Your task to perform on an android device: set the navigation to ASF Insignia Sez & check the traffic status on the route
Image 0: 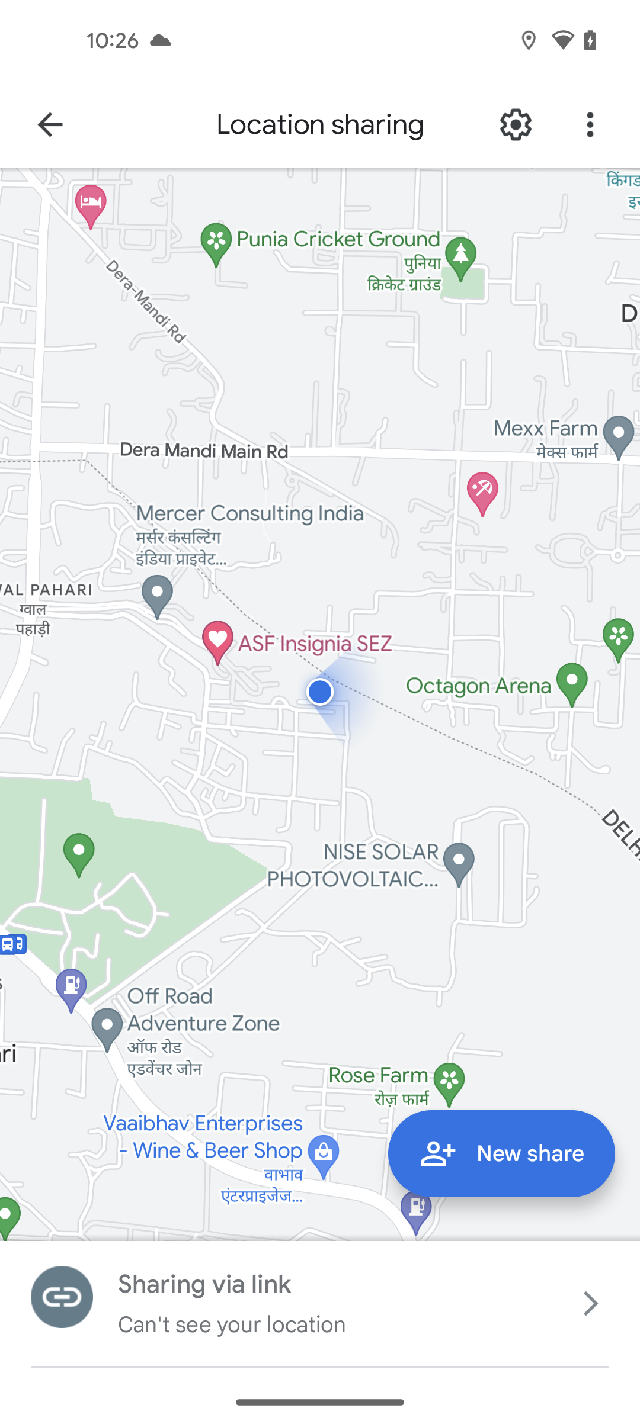
go back
Step 0: press back button
Image 1: 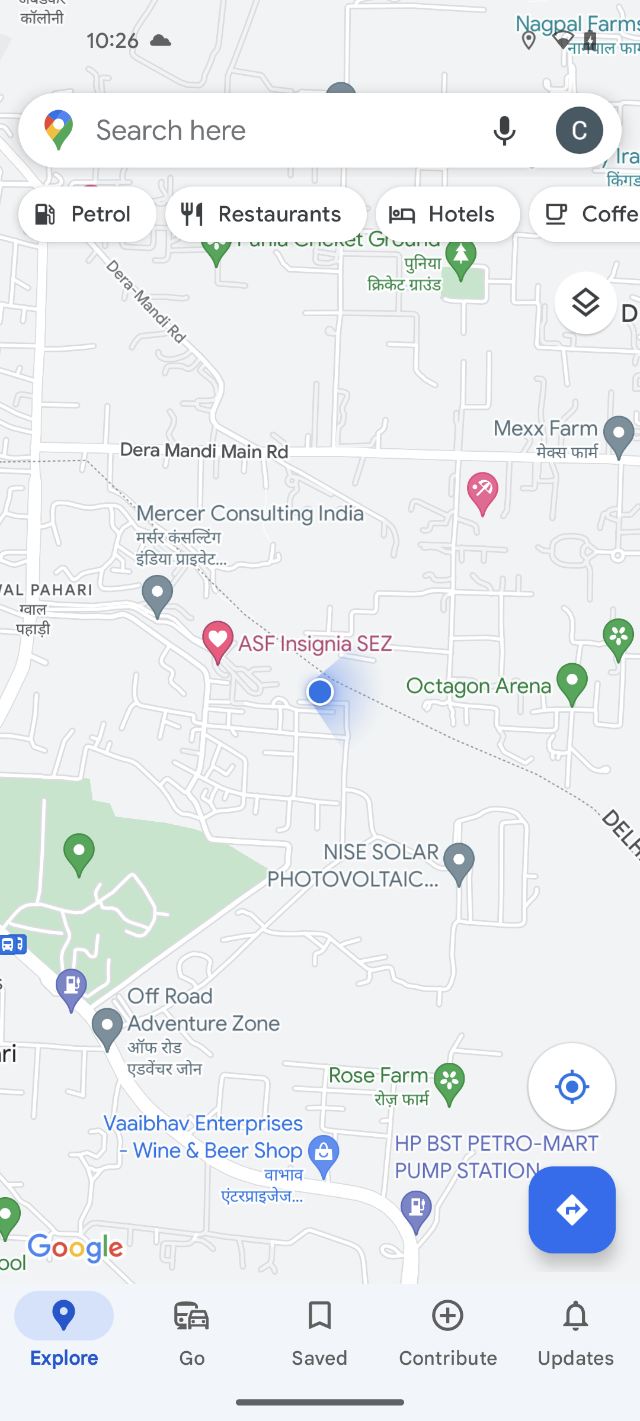
click on direction icon at the bottom right corner of the screen
Step 1: click (572, 1210)
Image 3: 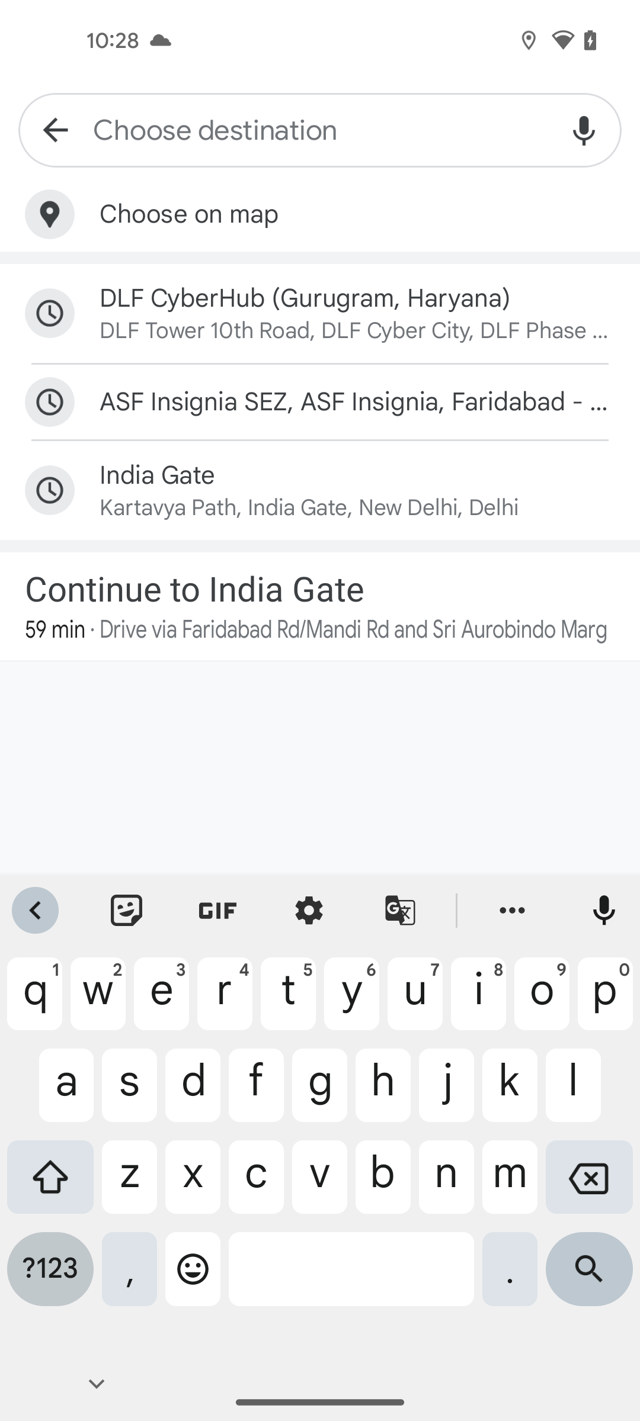
enter the destination location ASF Insignia Sez
Step 3: type "ASF Insignia Sez"
Image 4: 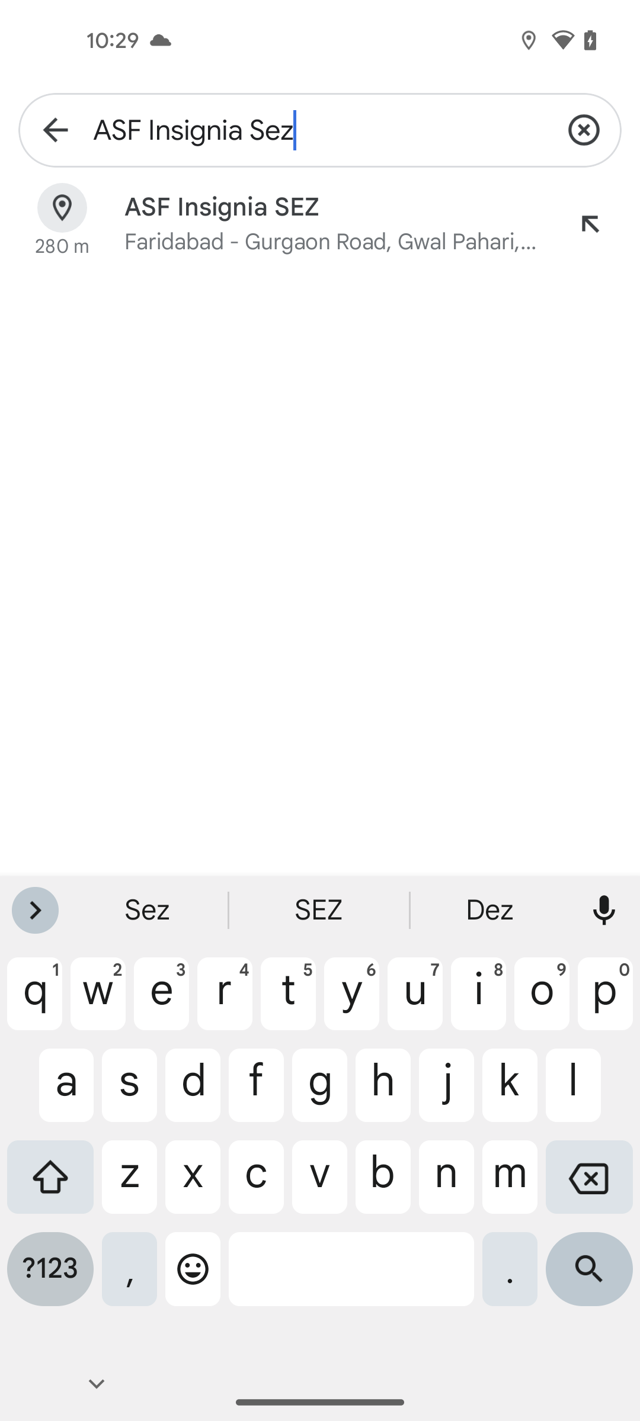
click on the search icon at the bottom right corner of the screen
Step 4: click (589, 1278)
Image 5: 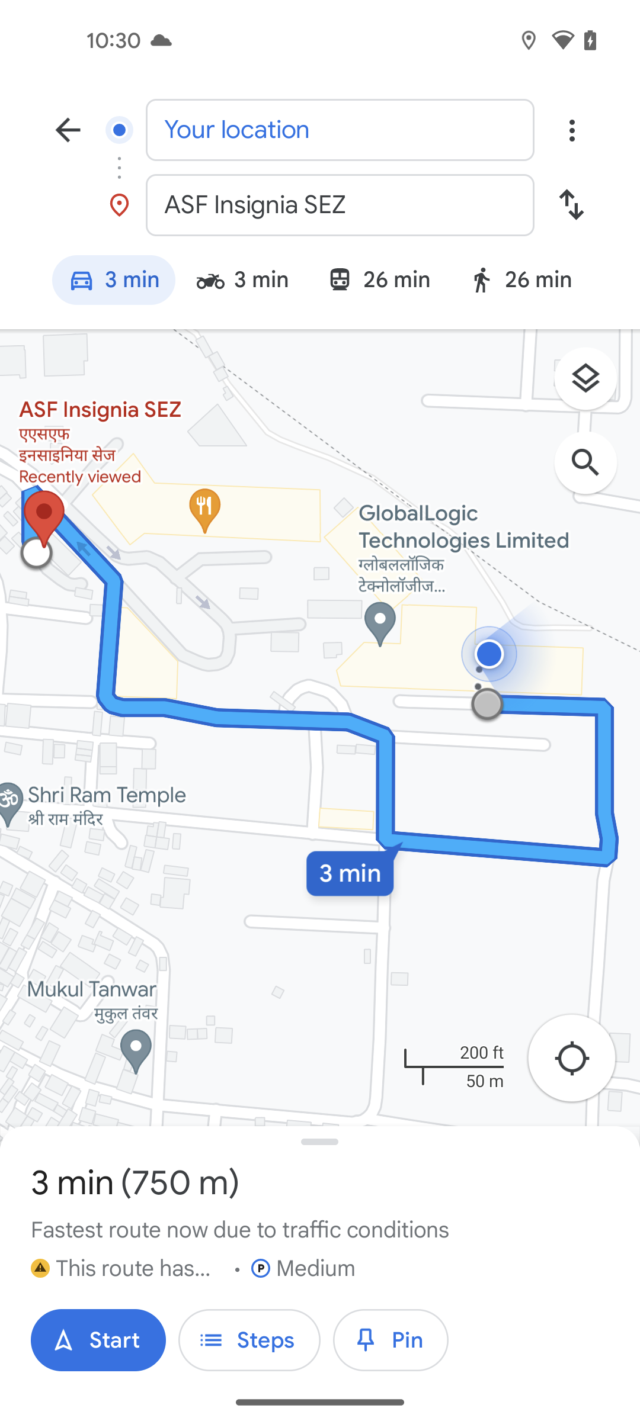
click on the layer icon
Step 5: click (594, 385)
Image 6: 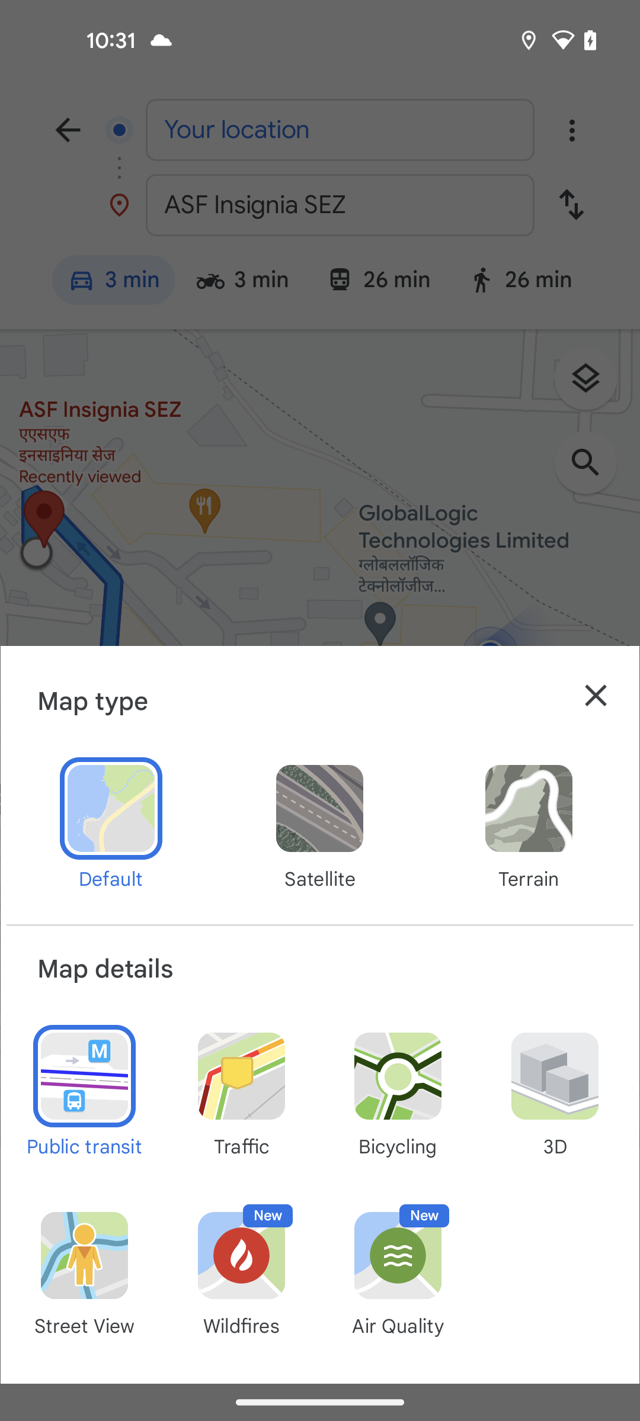
click on Traffic under Map details section
Step 6: click (241, 1093)
Image 7: 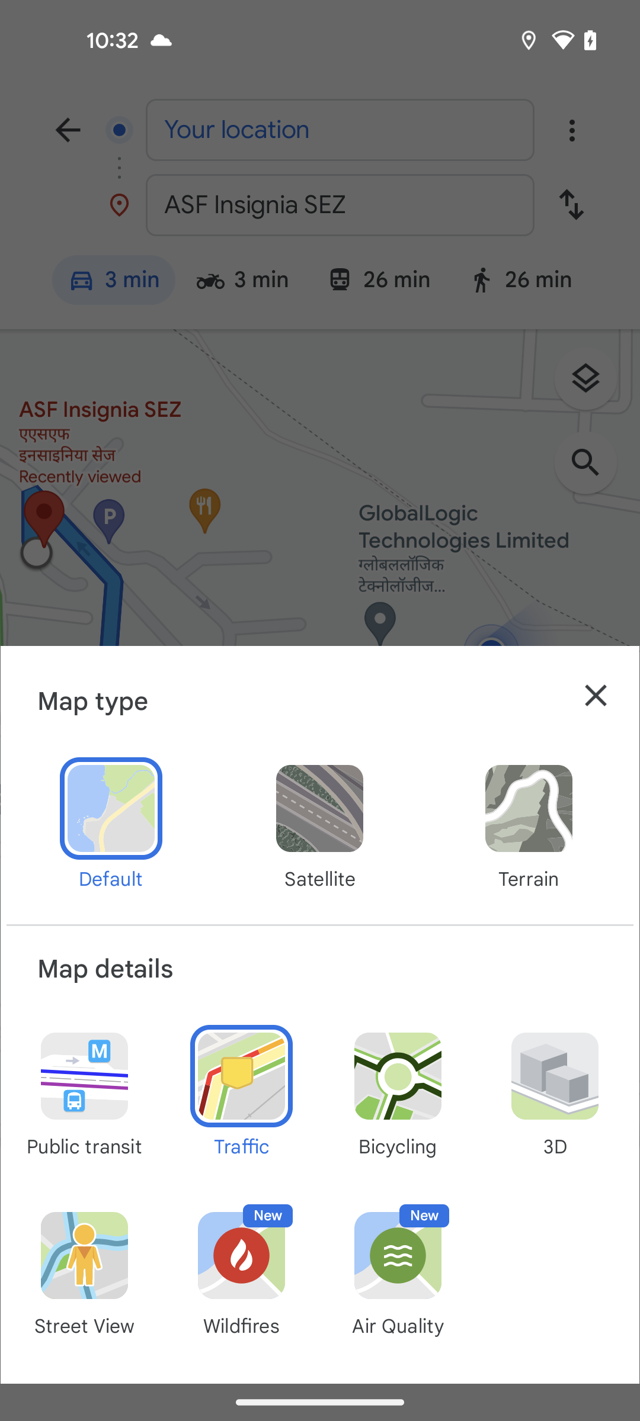
close the drawer
Step 7: click (596, 695)